Your task to perform on an android device: I would like to purchase a new pair of hiking shoes for my hubby because his current ones are becoming damaged.Use the etsy app to find the nike hiking shoes for men.
Image 1: 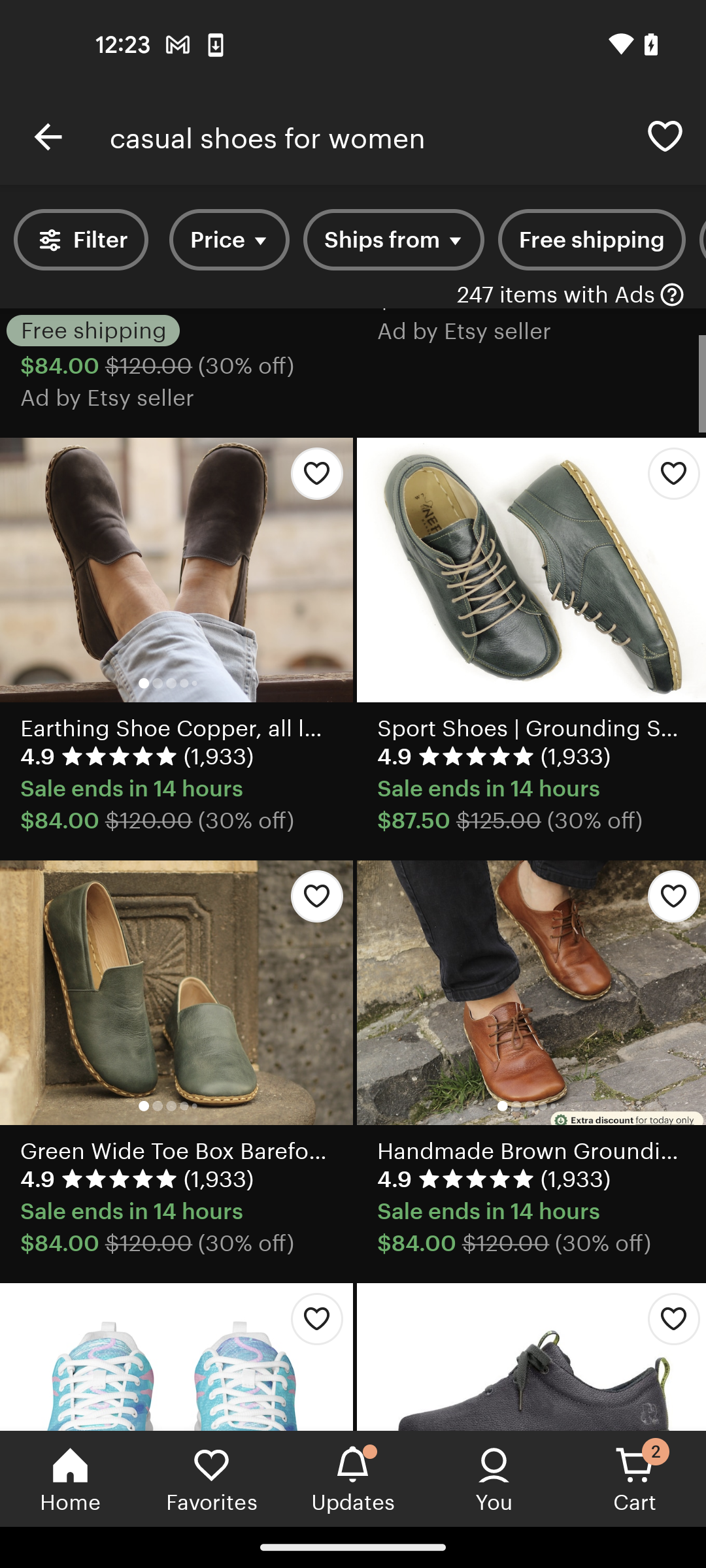
Tap on the search bar at the top of the screen
Step 1: click (366, 136)
Image 2: 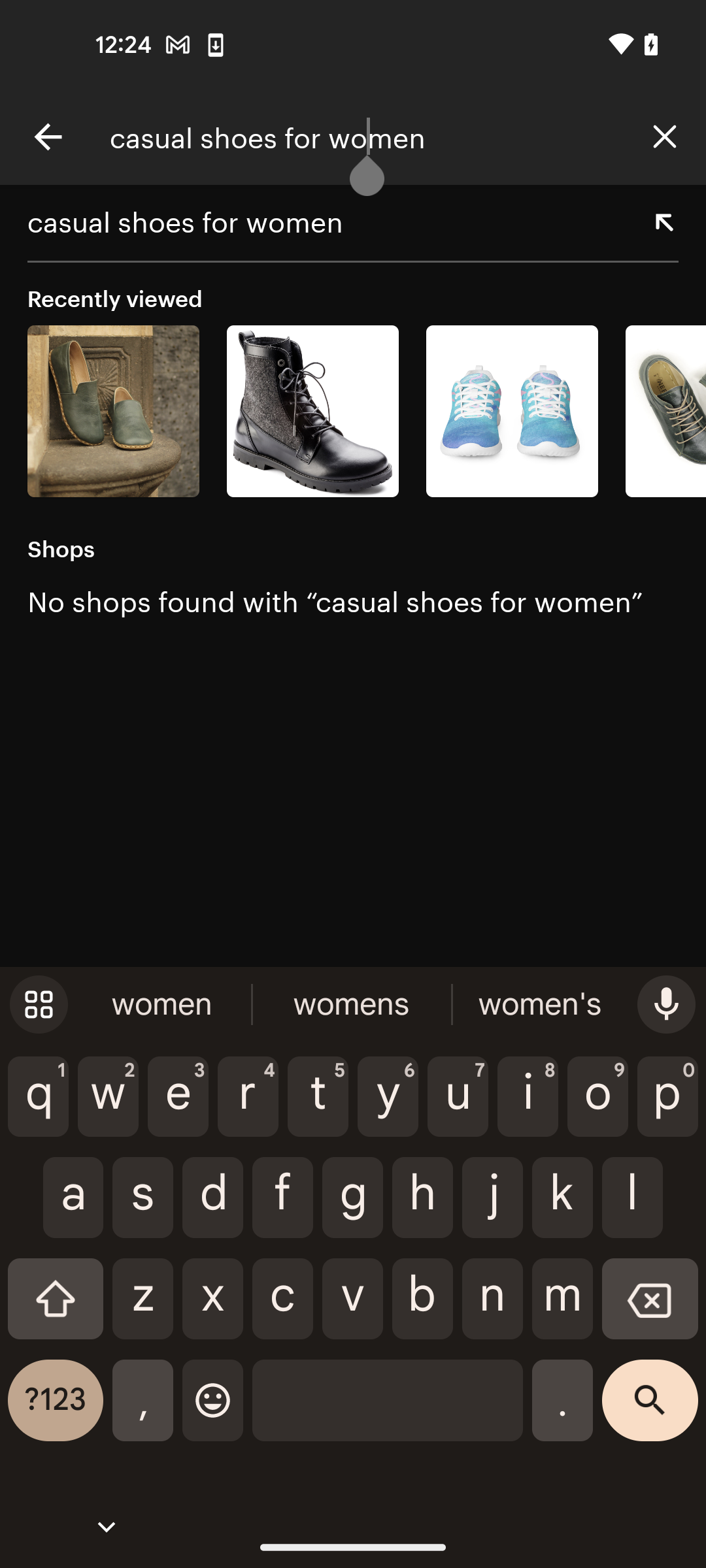
Tap on the cross icon to clear the search bar
Step 2: click (664, 137)
Image 3: 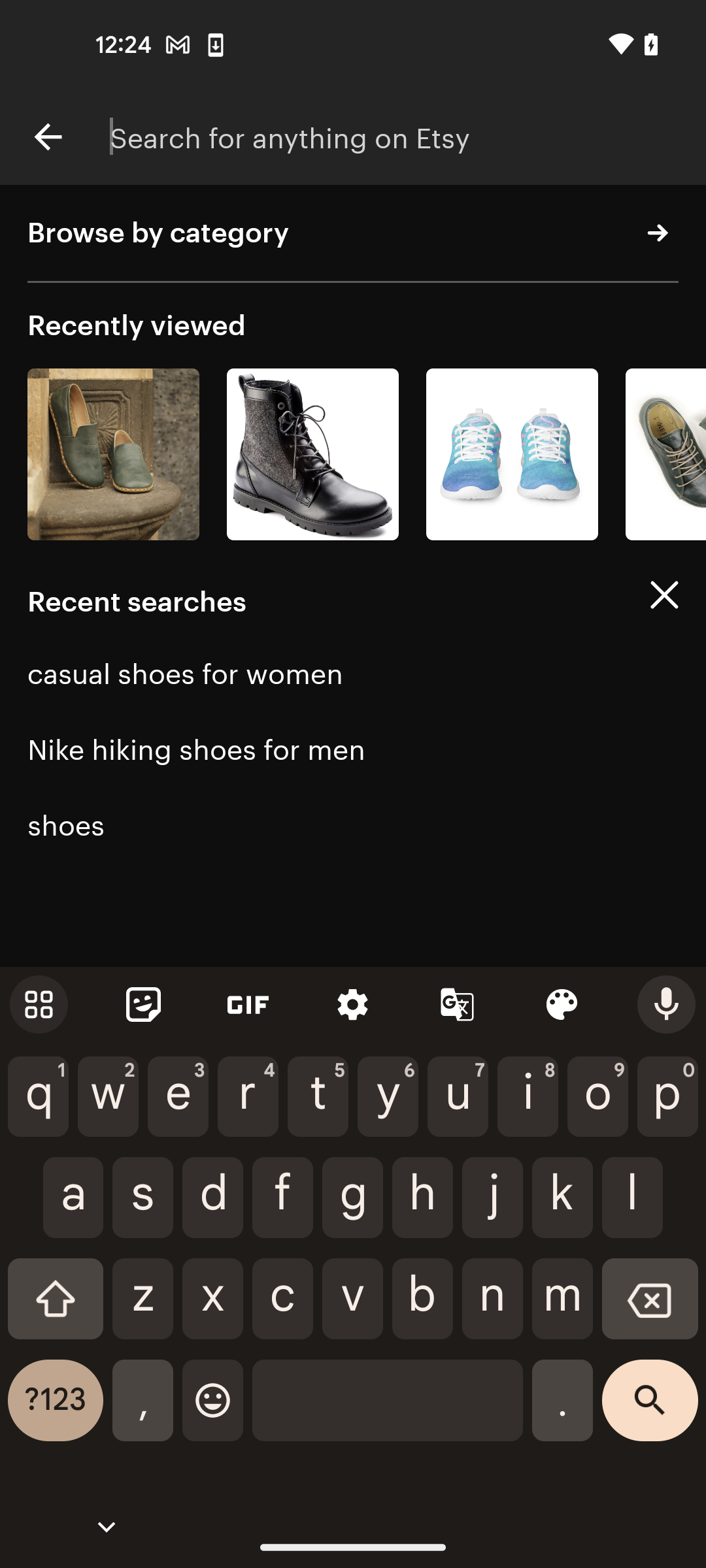
Search for nike hiking shoes for men
Step 3: type "nike hiking shoes for men"
Image 4: 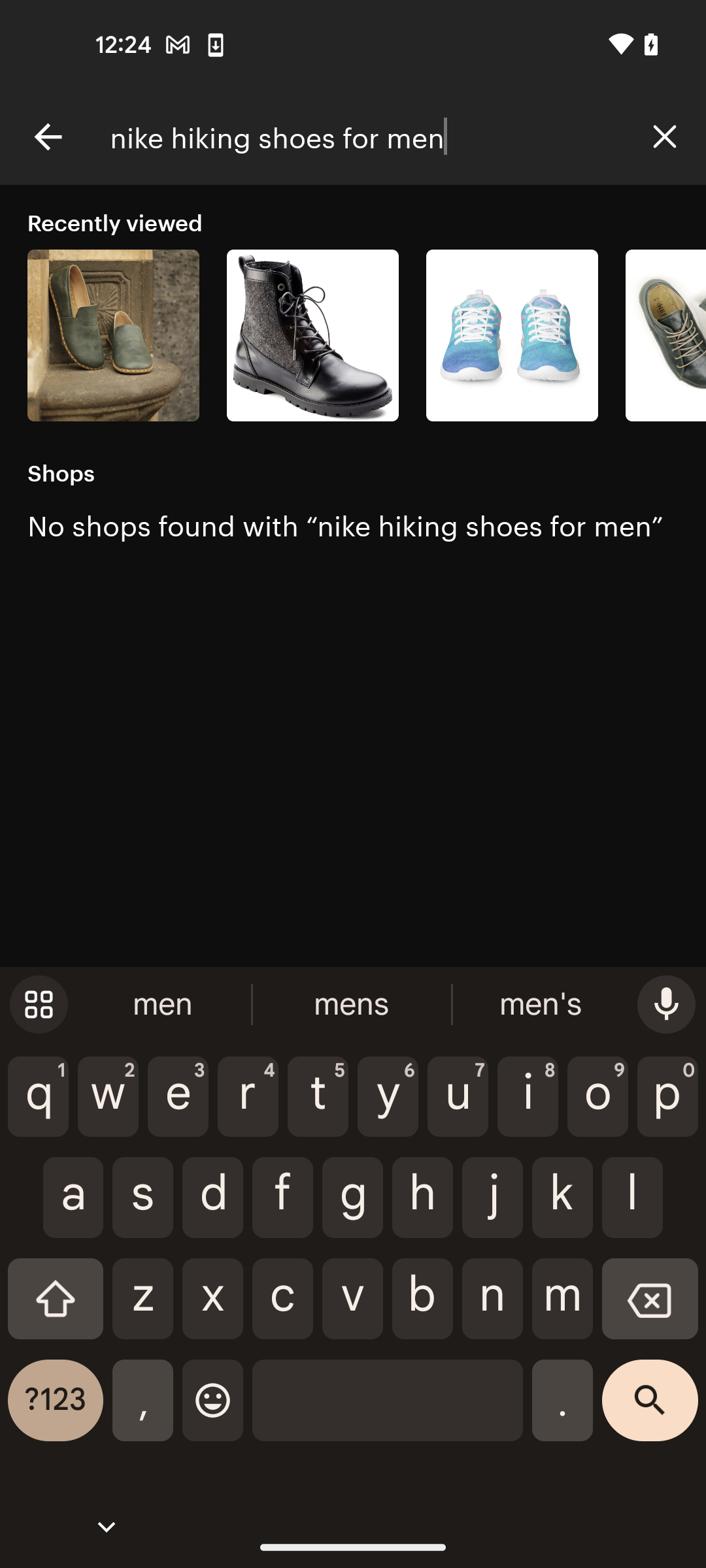
Tap on the search button
Step 4: click (650, 1410)